Your task to perform on an android device: I want to export my contacts.
Image 0: 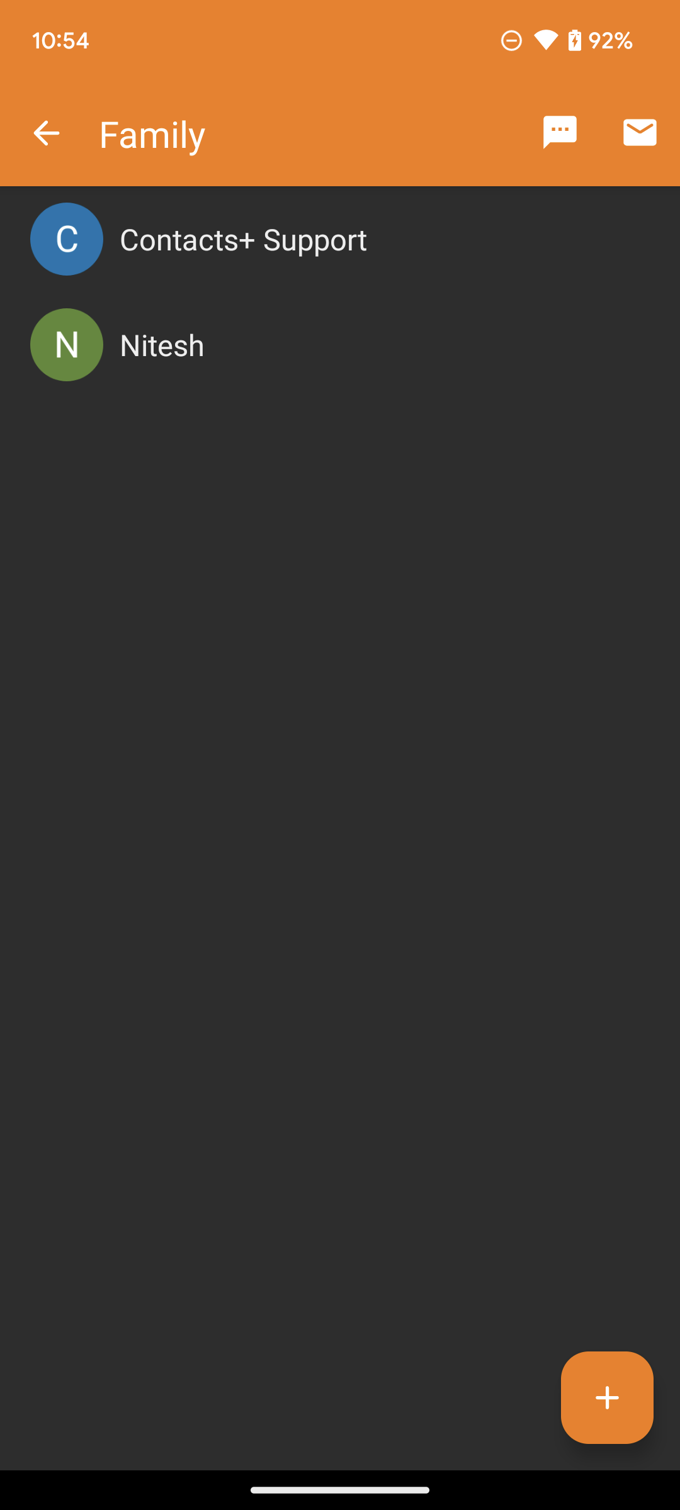
Click on the back icon on the top left corner of the screen.
Step 0: click (46, 133)
Image 1: 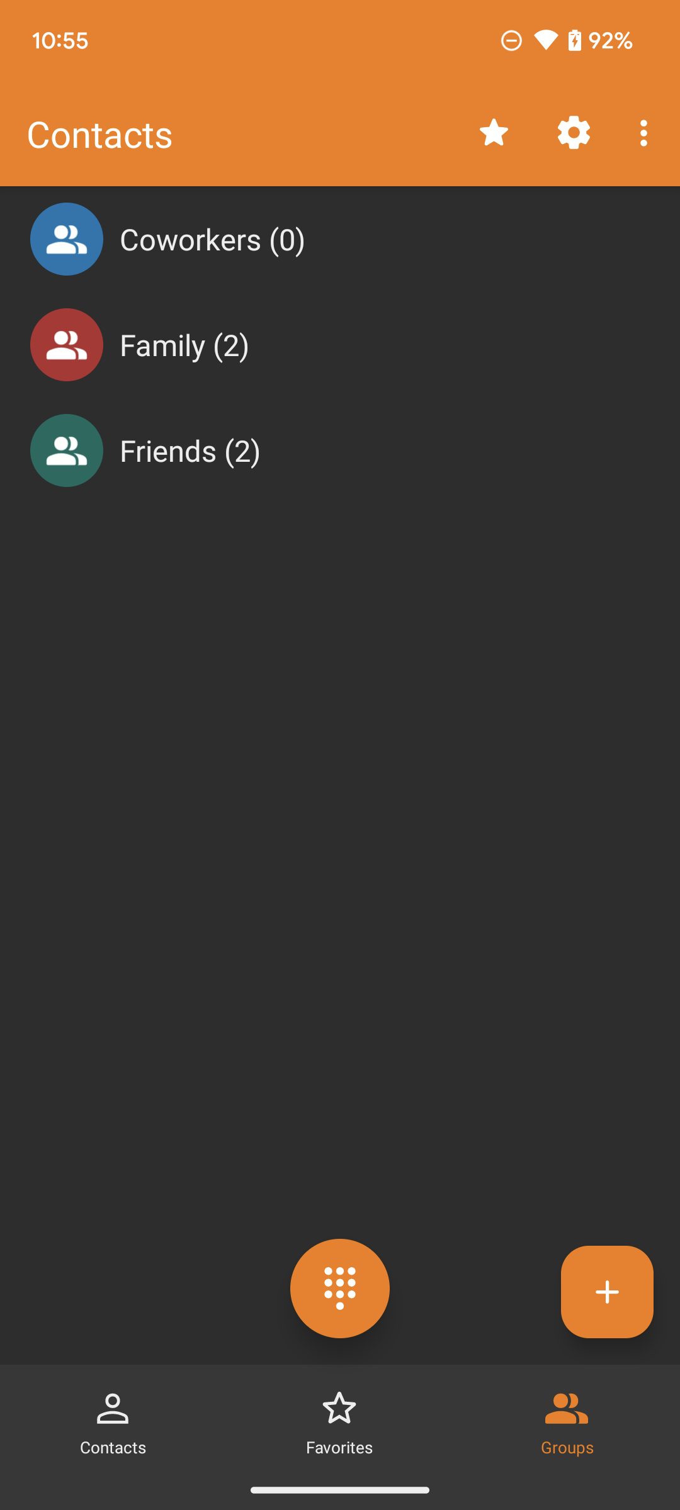
Click on the three dots on the top right corner of the screen.
Step 1: click (647, 133)
Image 2: 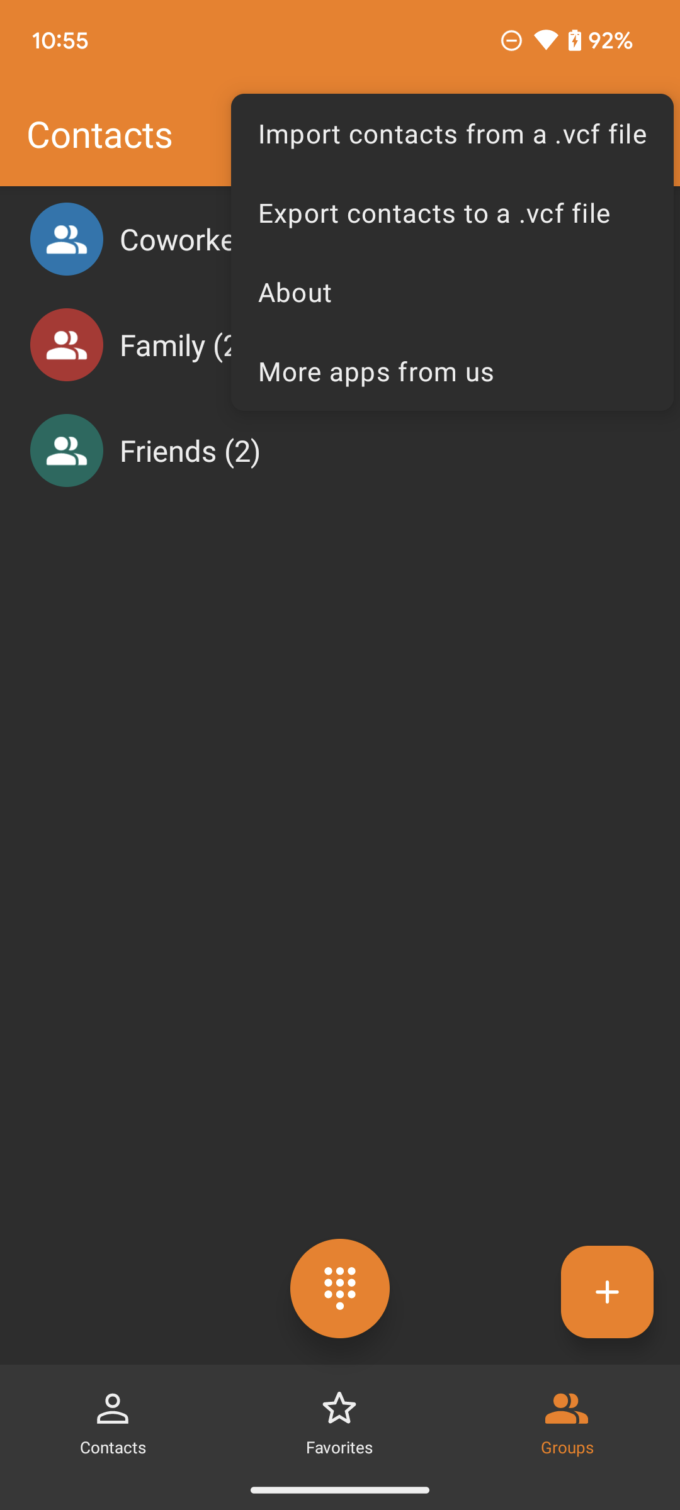
Click on the Export contacts option on the screen.
Step 2: click (452, 212)
Image 3: 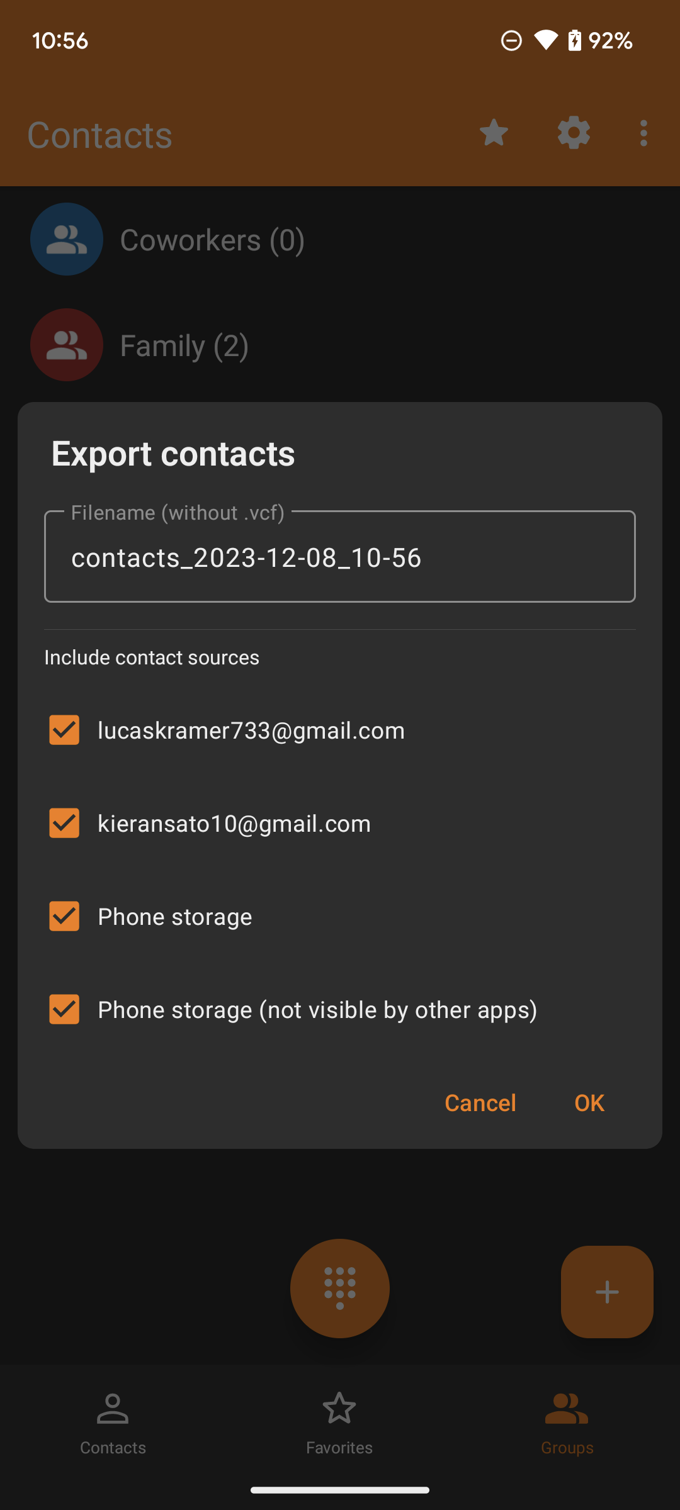
Click on the OK option on the screen.
Step 3: click (589, 1102)
Image 4: 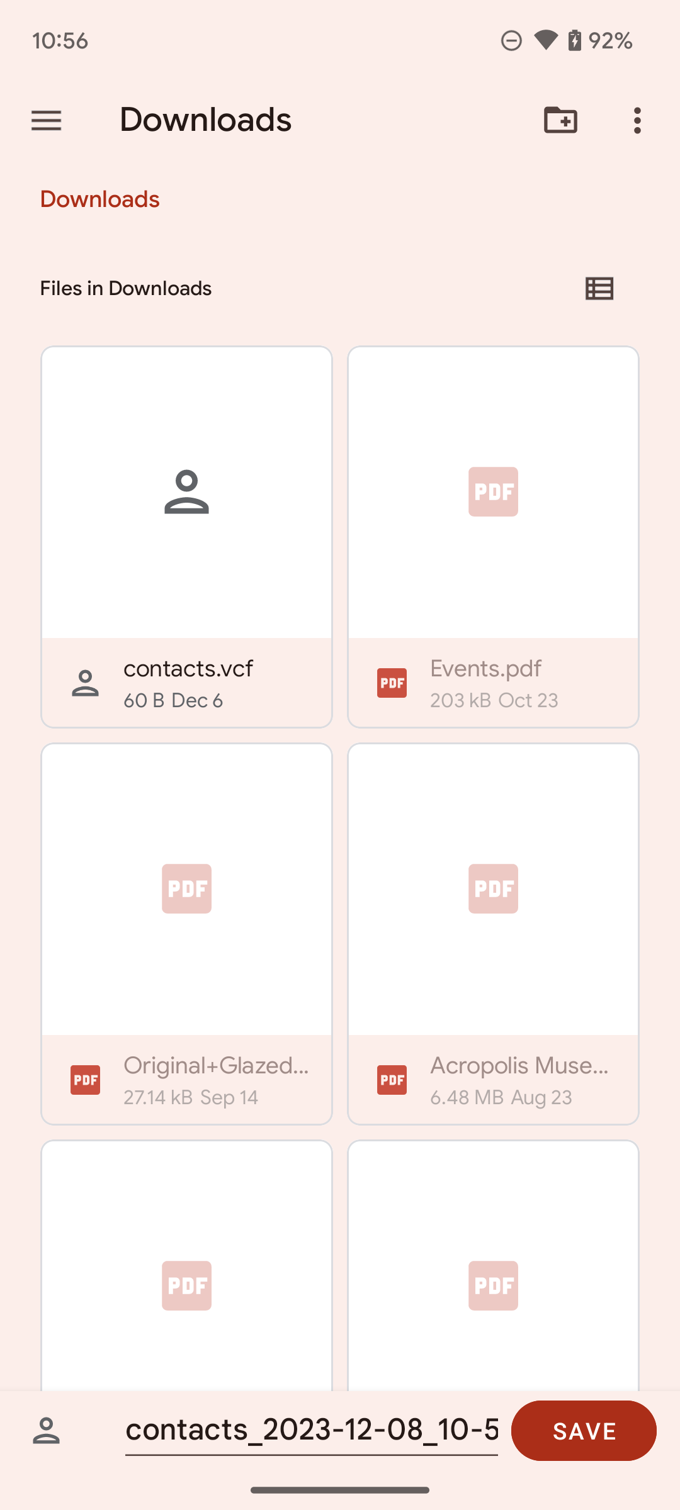
Click on the SAVE option on the bottom of the screen.
Step 4: click (584, 1430)
Image 5: 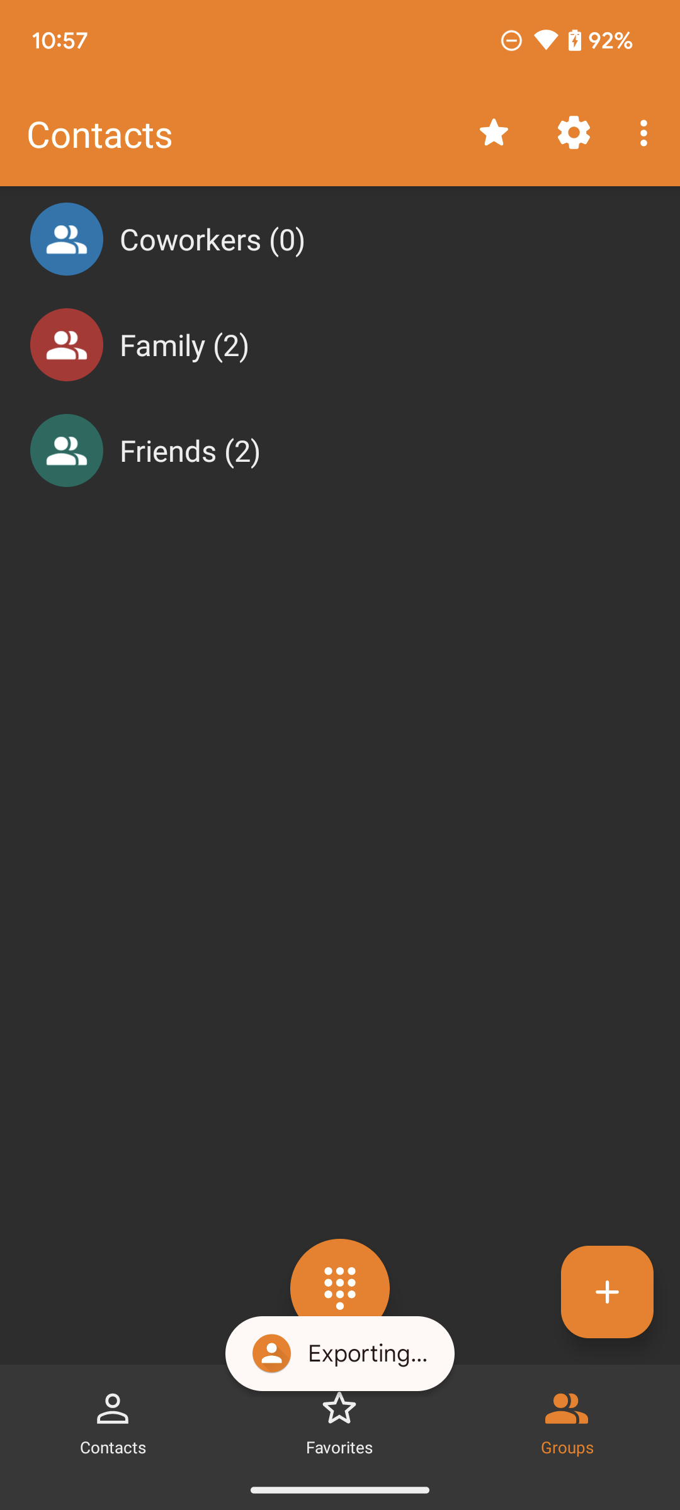
Click on the SAVE option on the bottom of the screen.
Step 5: wait